Your task to perform on an android device: Convert  Australians Dollars 1000 into US Dollars using  Easy Currency  Converter app
Image 0: 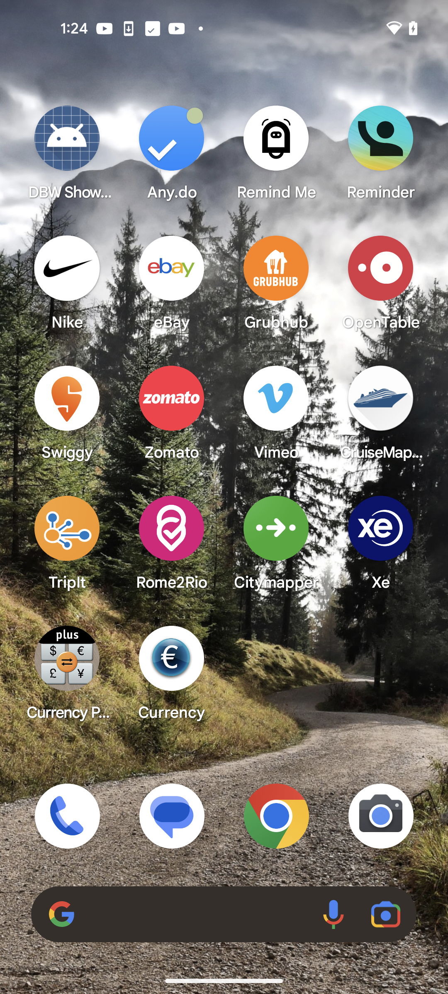
Open easy converter app
Step 0: open app "Currency"
Image 1: 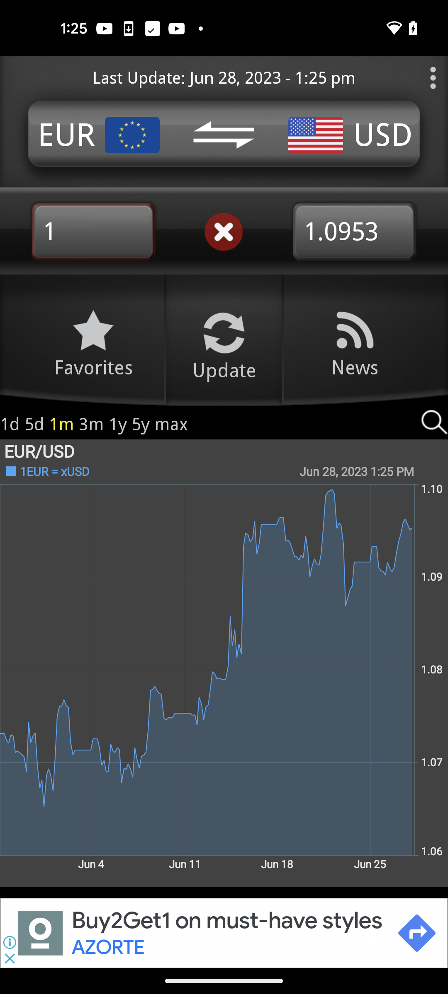
Click on EUR button on the top of the screen
Step 1: click (63, 135)
Image 2: 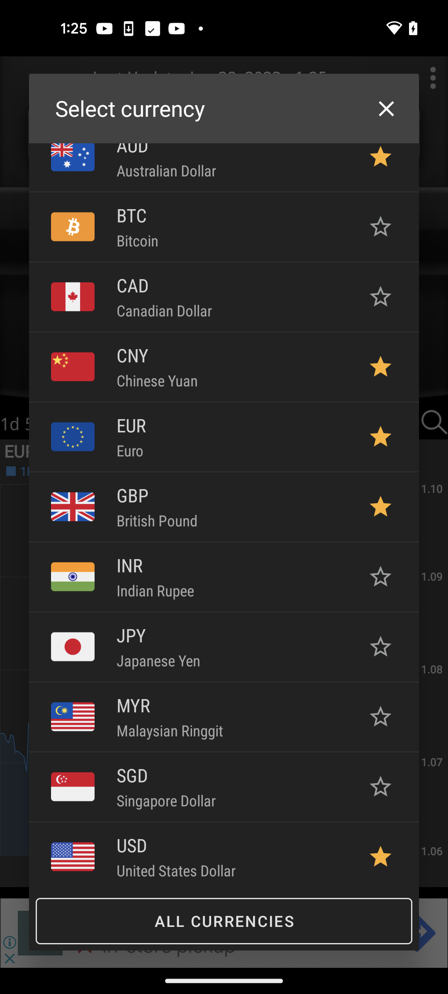
Click on AUD button
Step 2: click (166, 170)
Image 3: 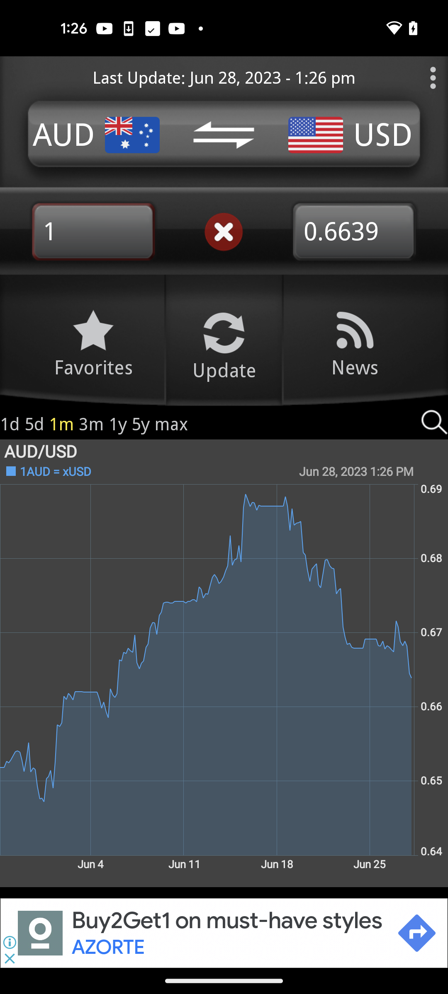
Click on the button below AUD to enter the amount
Step 3: click (73, 233)
Image 4: 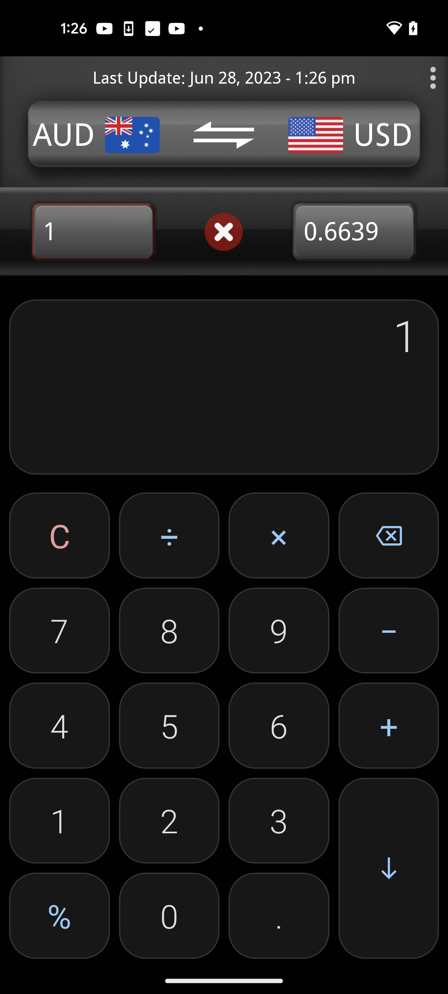
Type 1000 using virtual keyboard
Step 4: click (57, 829)
Image 5: 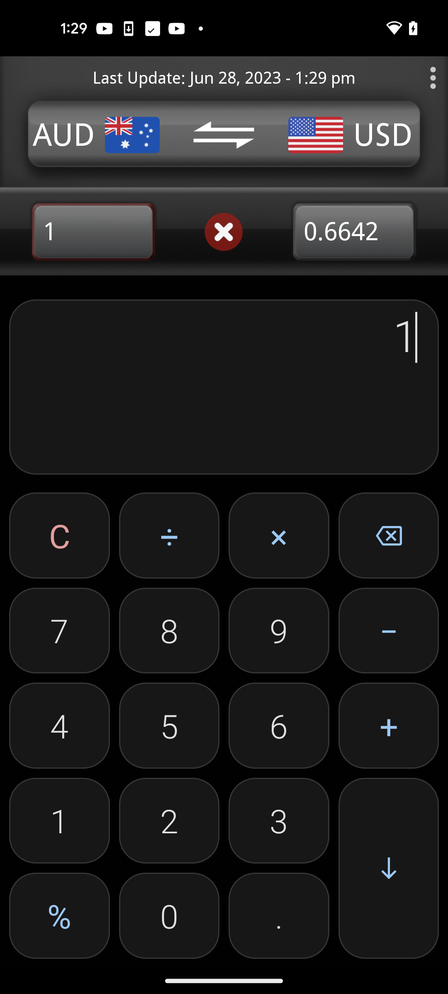
Type 1000 using virtual keyboard
Step 5: click (229, 933)
Image 6: 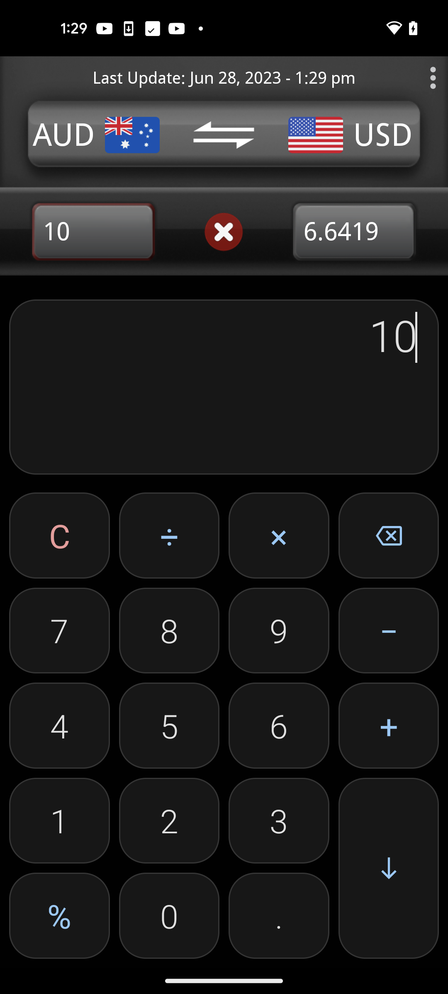
Type 1000 using virtual keyboard
Step 6: click (229, 947)
Image 7: 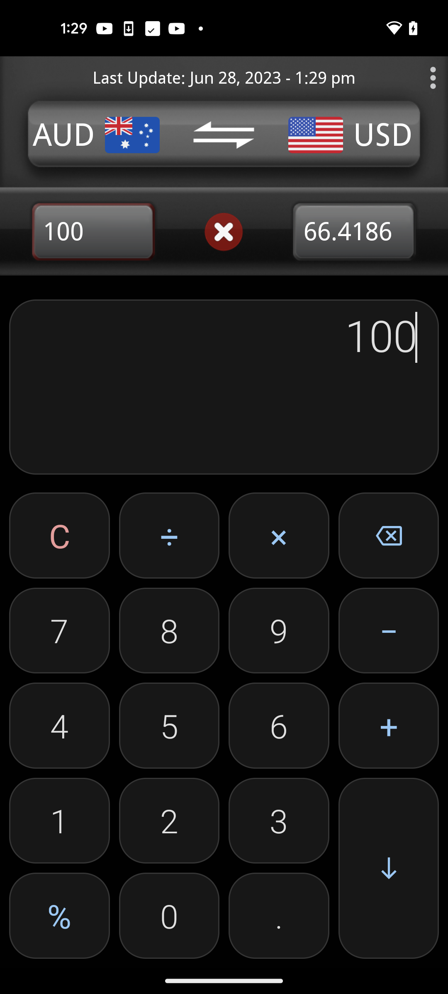
Type 1000 using virtual keyboard
Step 7: click (175, 920)